Your task to perform on an android device: Edit a note India Democracy in place of Democracy 
Image 0: 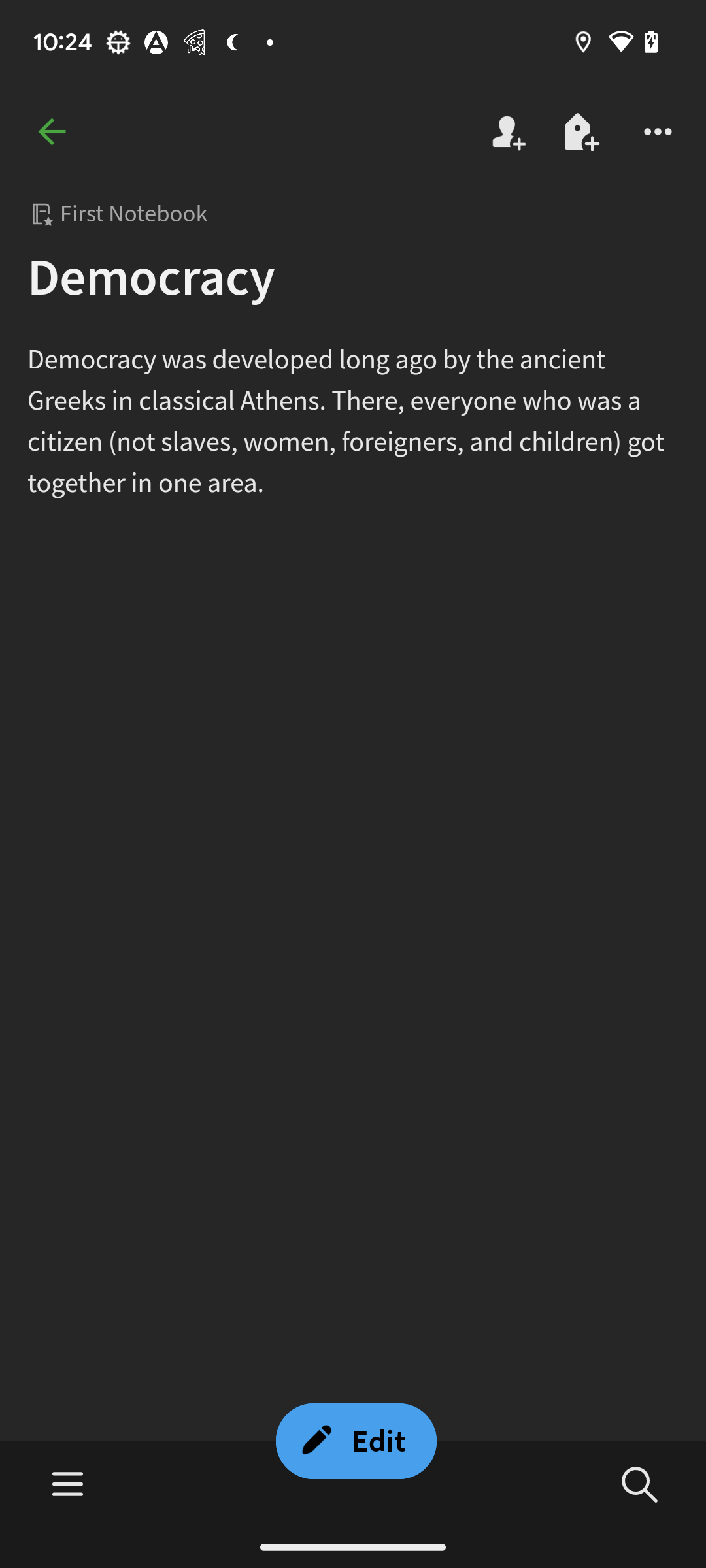
click on the edit button at the bottom of the screen
Step 0: click (378, 1441)
Image 1: 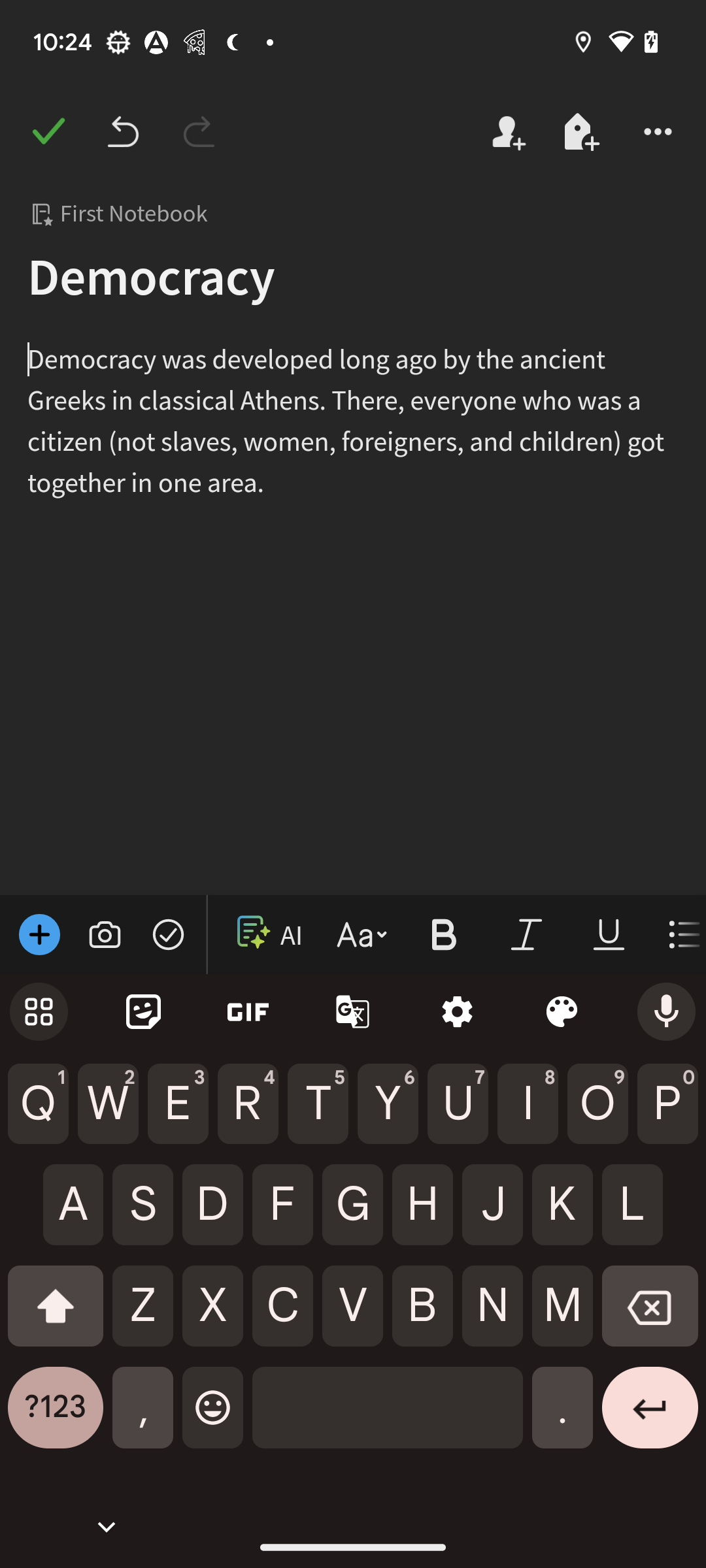
click on the left side of Title Democracy 
Step 1: click (354, 280)
Image 2: 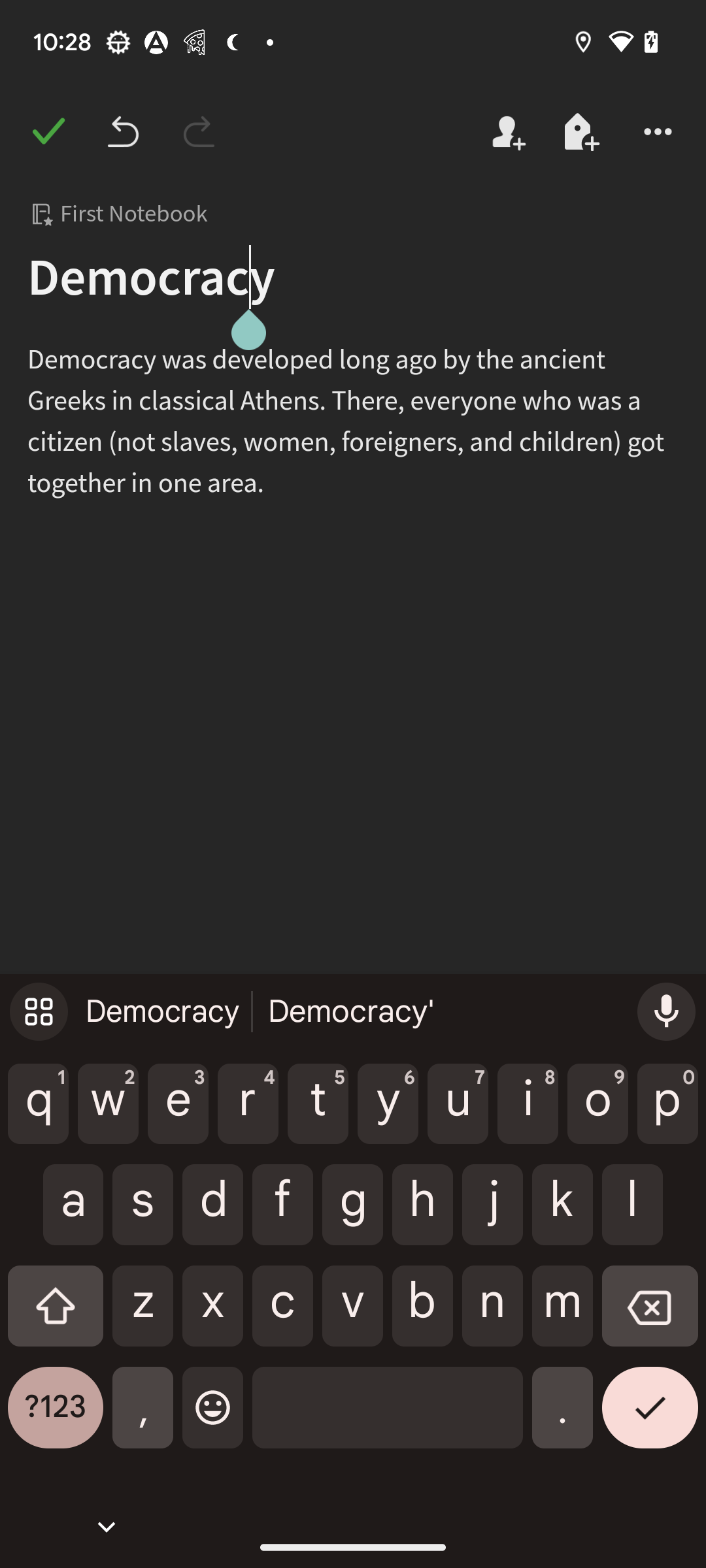
click on the left side of Title Democracy 
Step 2: wait
Image 3: 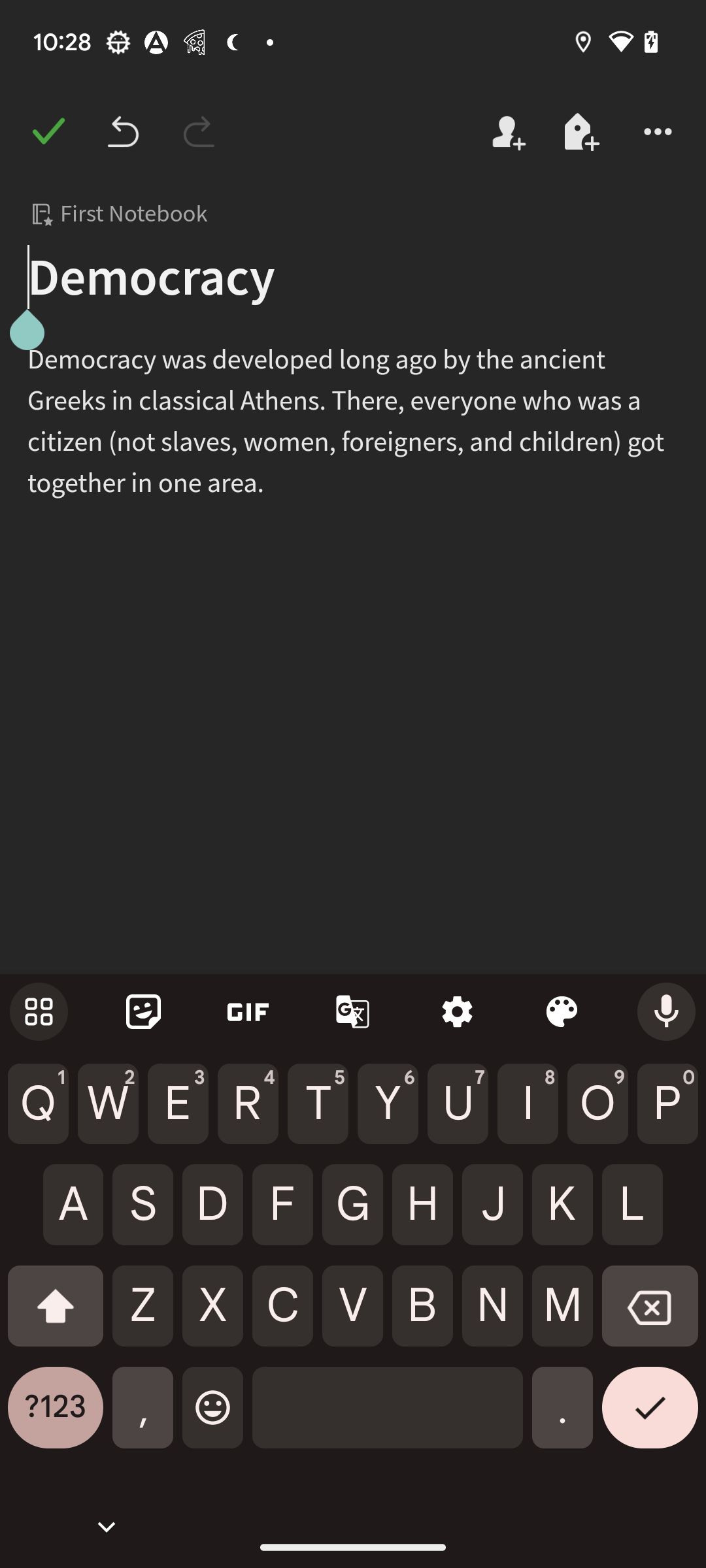
Enter India 
Step 3: type "India"
Image 4: 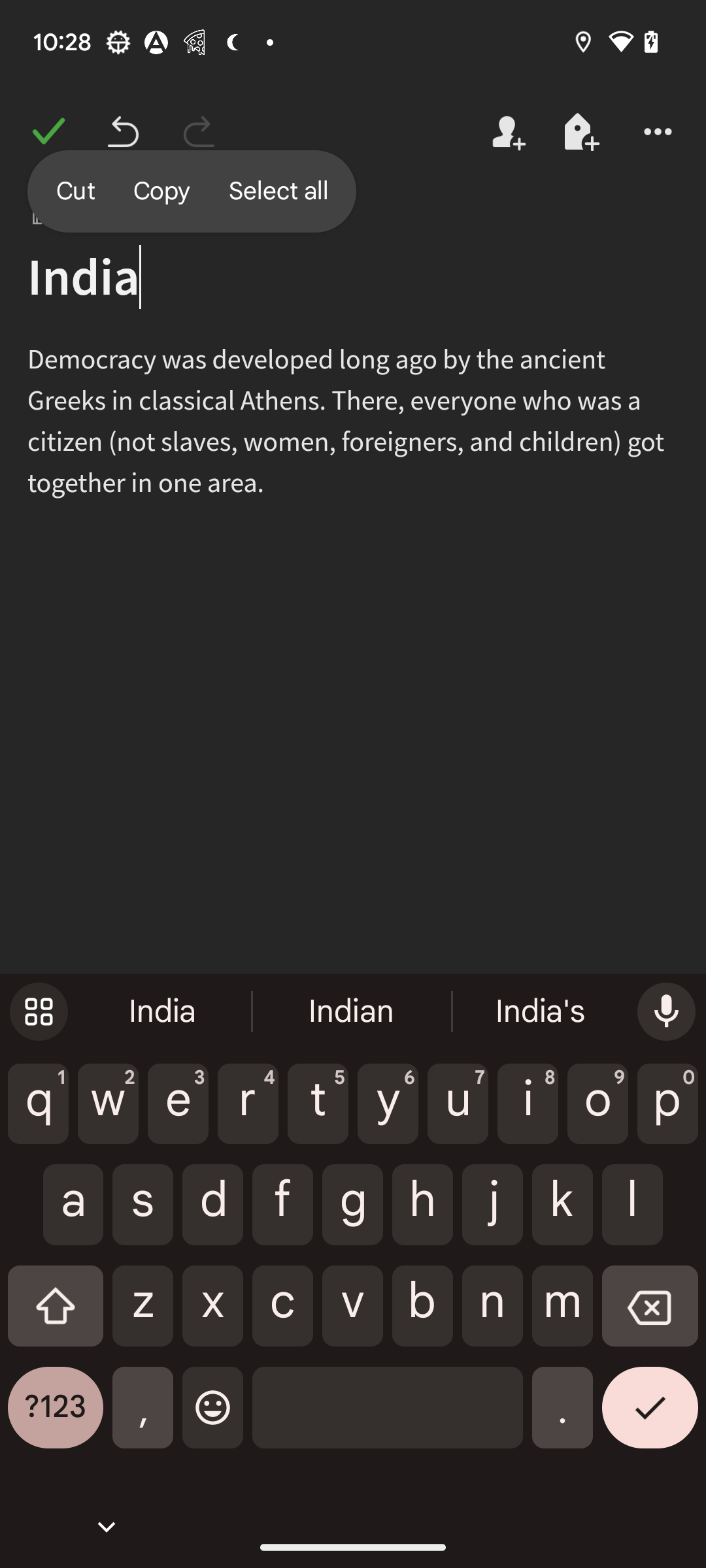
Enter India 
Step 4: wait